Your task to perform on an android device: I want to look for the recent pics taken by my phone camera
Image 0: 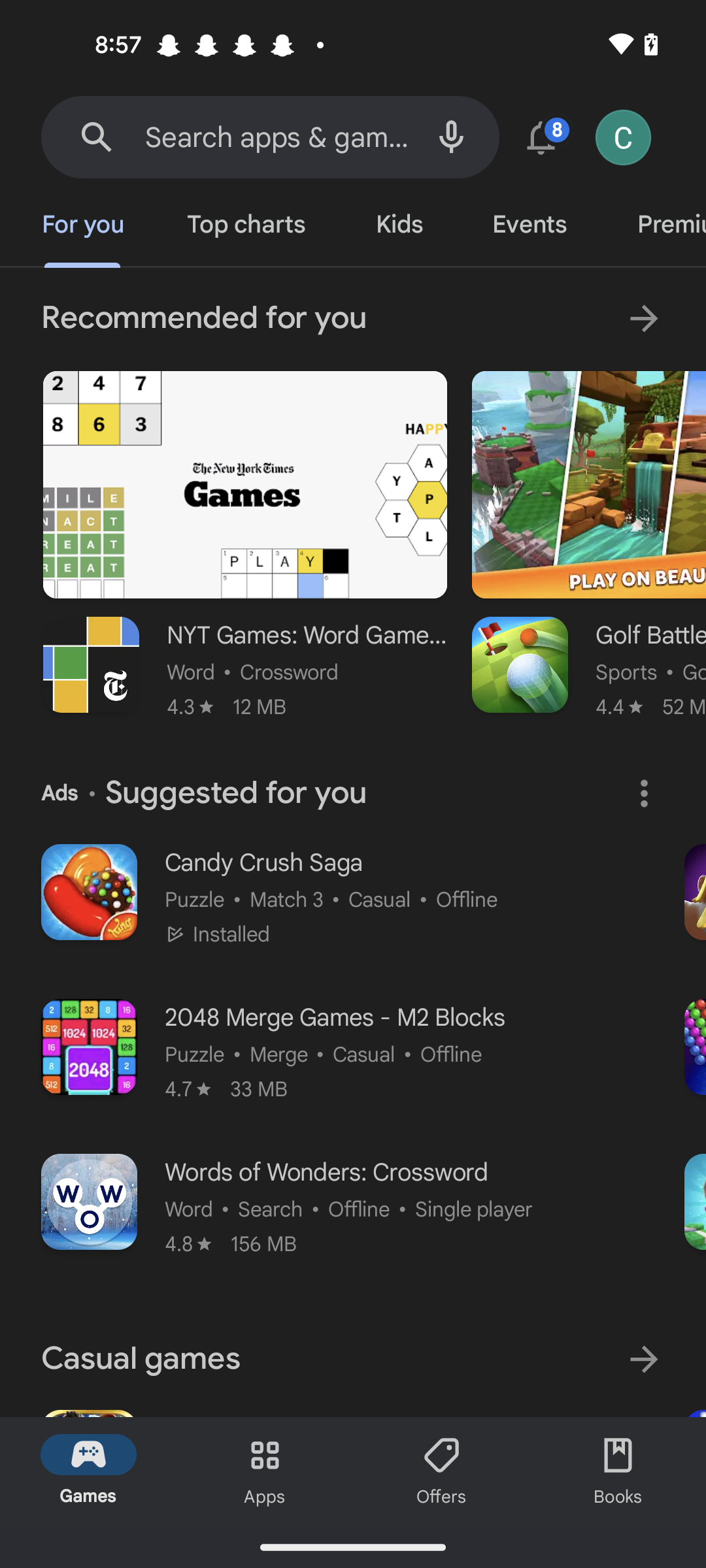
open the photo app
Step 0: open app "Photos"
Image 1: 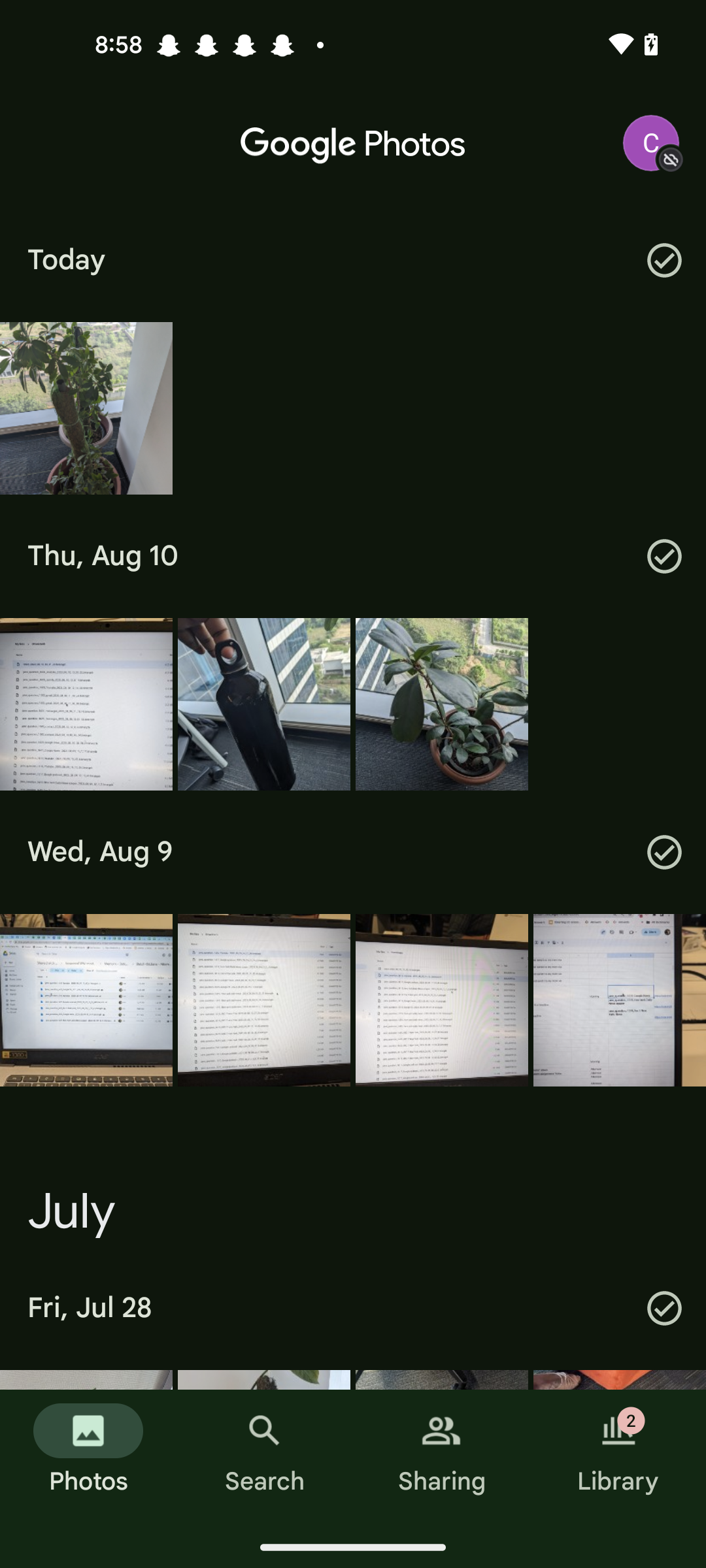
Click on the recent picture 
Step 1: click (86, 408)